Your task to perform on an android device: Shop for LiGHTWEIGHT shoes in the Adidas app
Image 0: 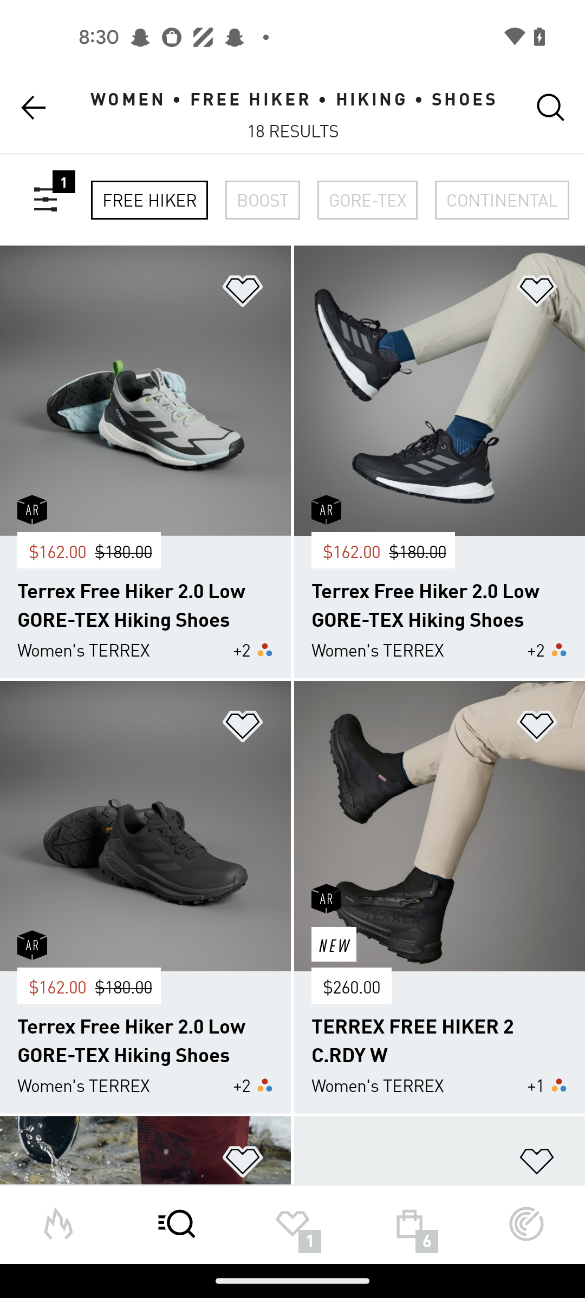
Click on the filter icon at the left corner of the screen
Step 0: click (45, 200)
Image 1: 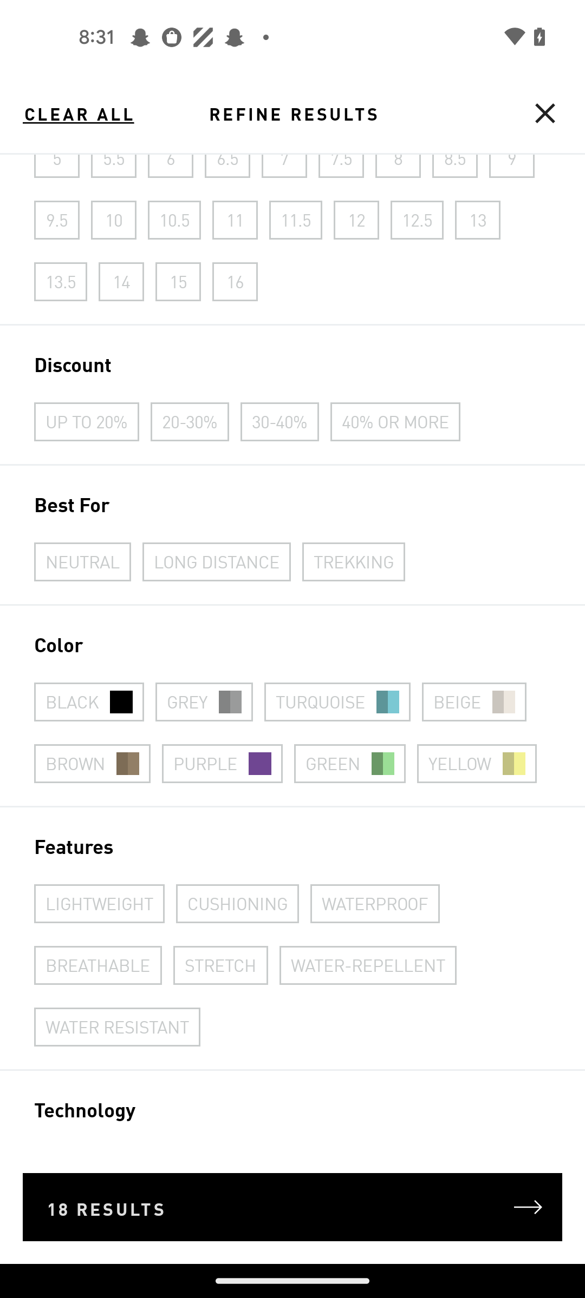
Select the LiGHTWEIGHT features 
Step 1: click (99, 902)
Image 2: 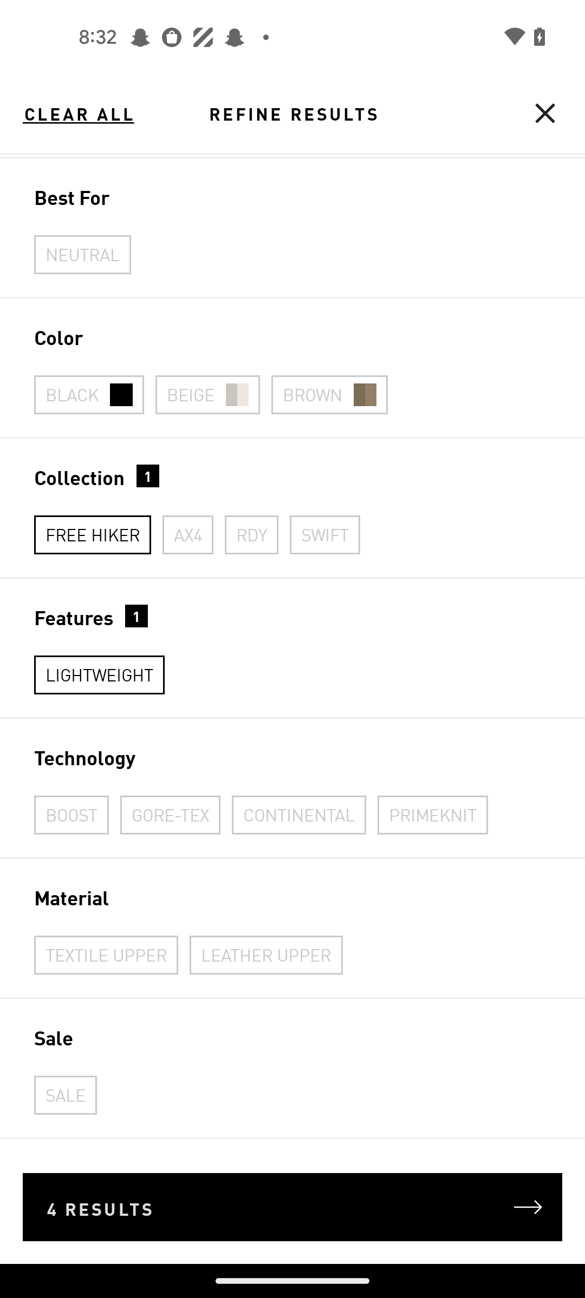
Click on the result tab 
Step 2: click (292, 1207)
Image 3: 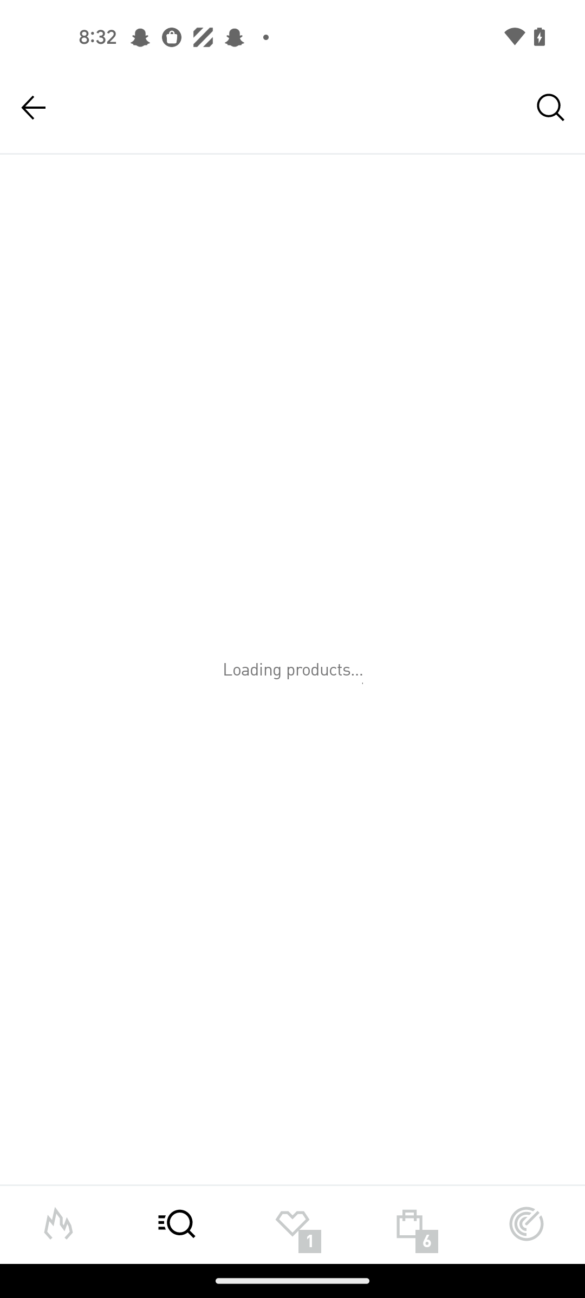
Click on the result tab 
Step 3: wait